Your task to perform on an android device: I have listened to the guidance of the Introductory Meditation course. Now I will meditate on my own, so on Waking Up app, start meditation 1 for me.
Image 0: 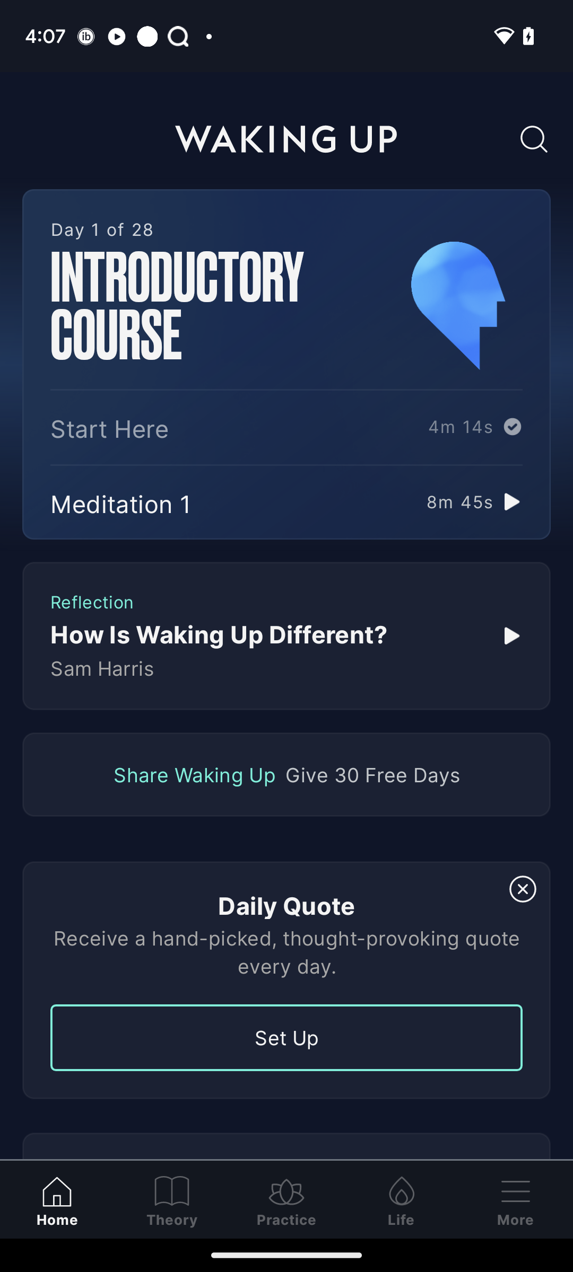
Click on the start button of the Meditation 1.
Step 0: click (505, 508)